Your task to perform on an android device: i would like to look at one of my favorite varities of apple royal gala with the help of just fresh app
Image 0: 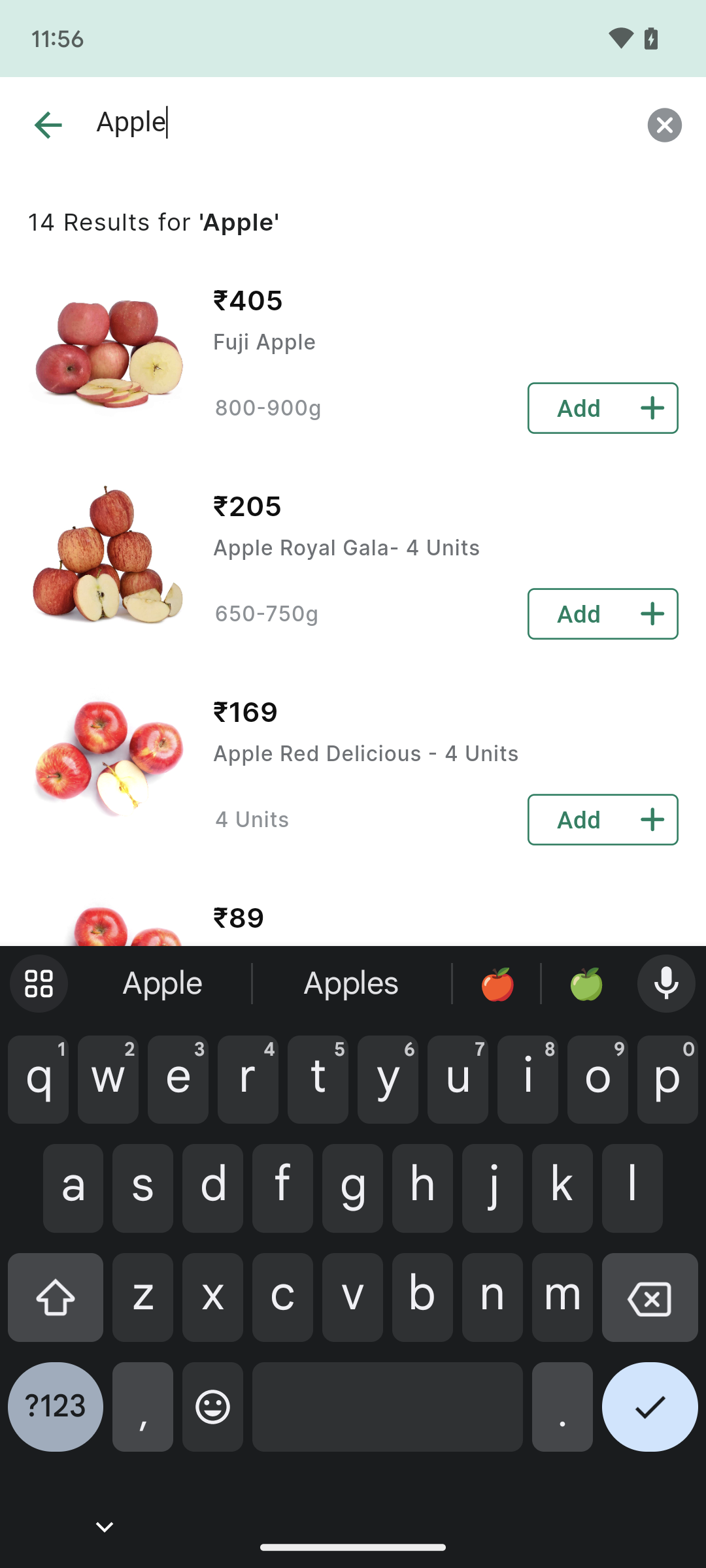
to view the details of apple royal gala select the second option from the search drop down menu 
Step 0: click (353, 557)